Your task to perform on an android device: I would prefer to see additional screwdriver sets so that pricing may be compared. View further relevant screwdriver sets by using the Ubuy app.
Image 0: 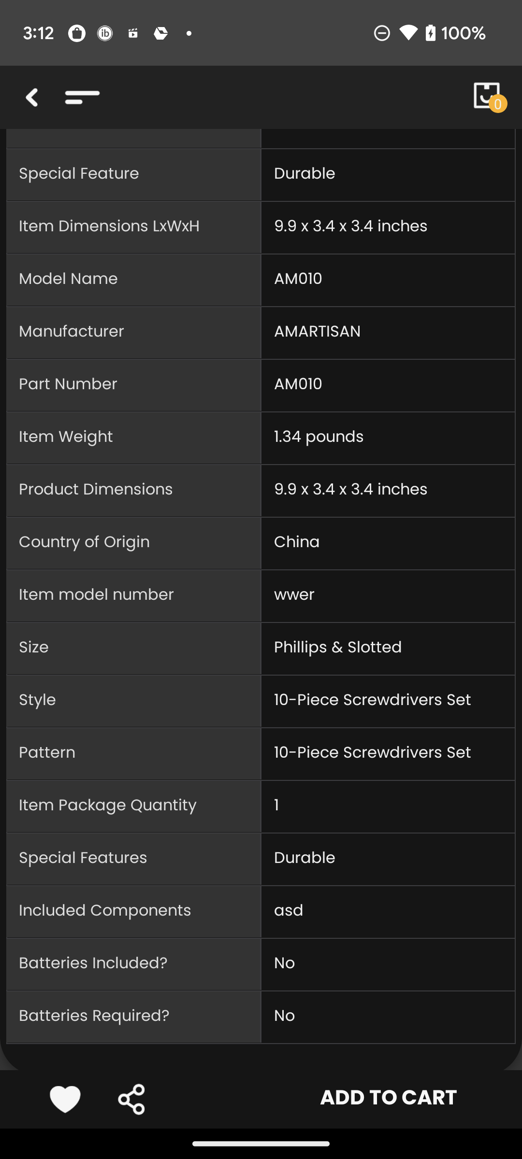
swipe up for related products
Step 0: scroll down
Image 1: 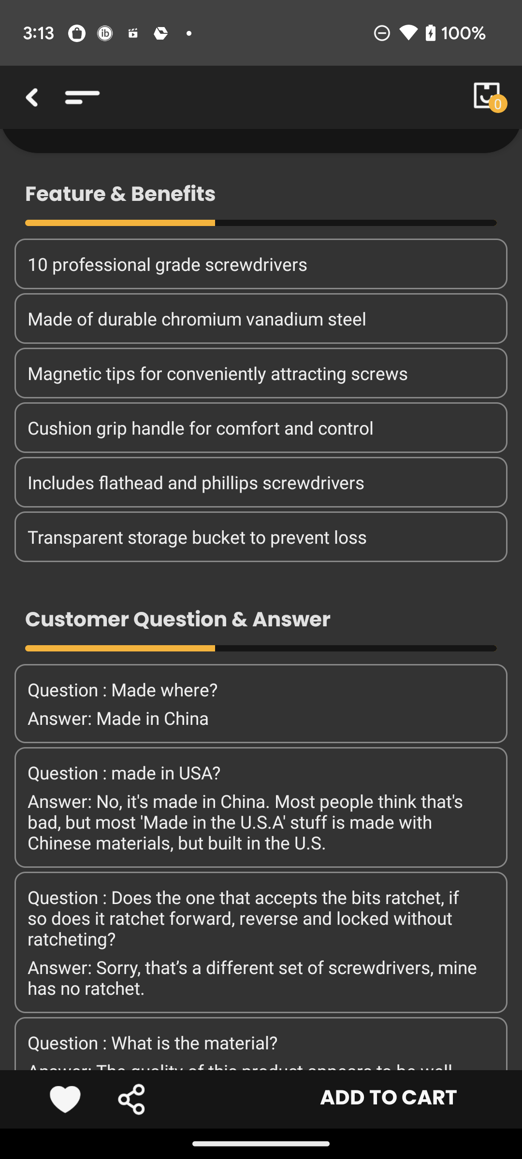
swipe up for related products
Step 1: scroll down
Image 2: 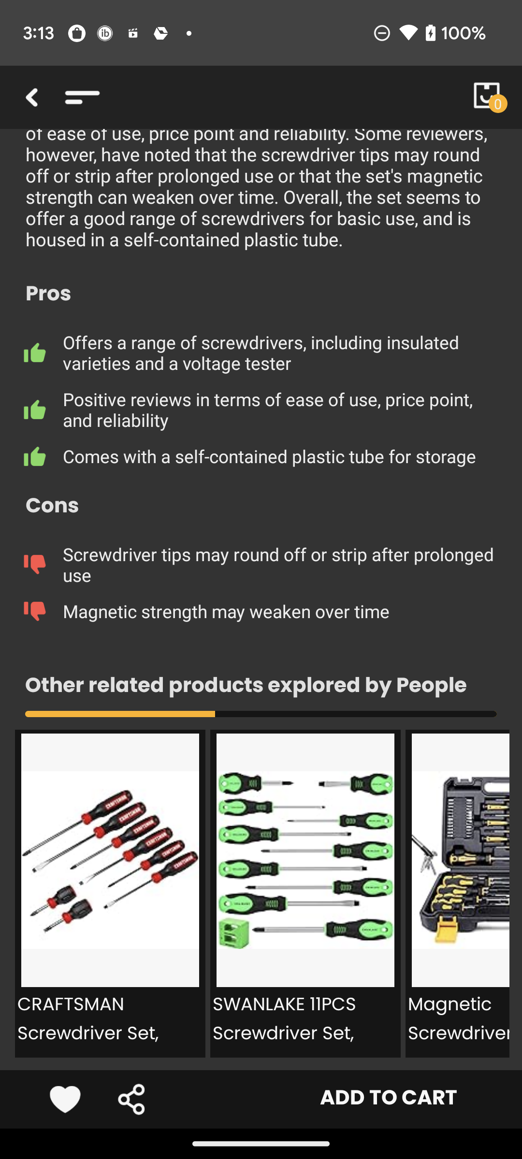
swipe left the related products to view other screw drivers
Step 2: scroll right
Image 3: 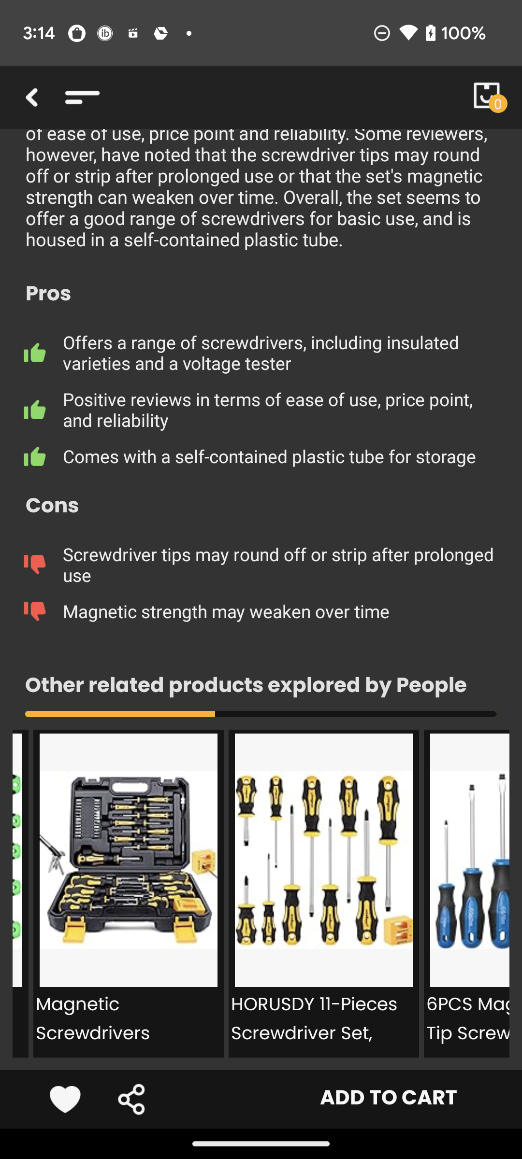
swipe left the related products to view other screw drivers
Step 3: scroll right